Your task to perform on an android device: Search the tv wall mount with ranz brands
Image 0: 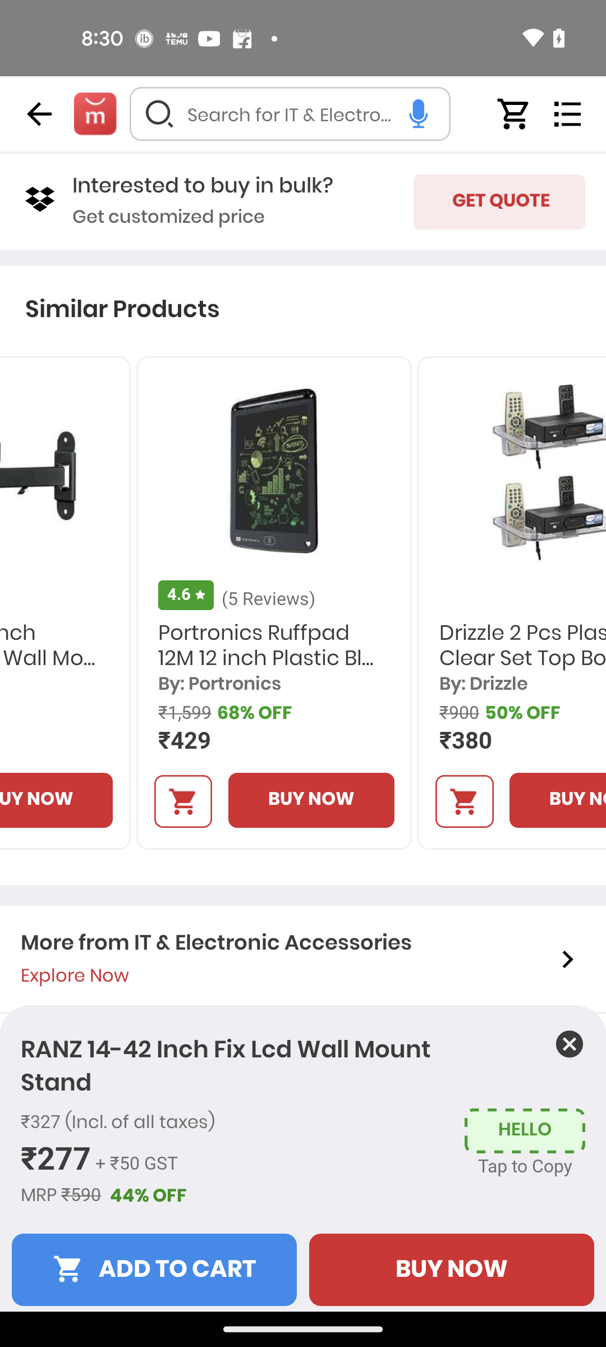
Tap on the back arrow at the top left corner of the screen
Step 0: click (39, 114)
Image 1: 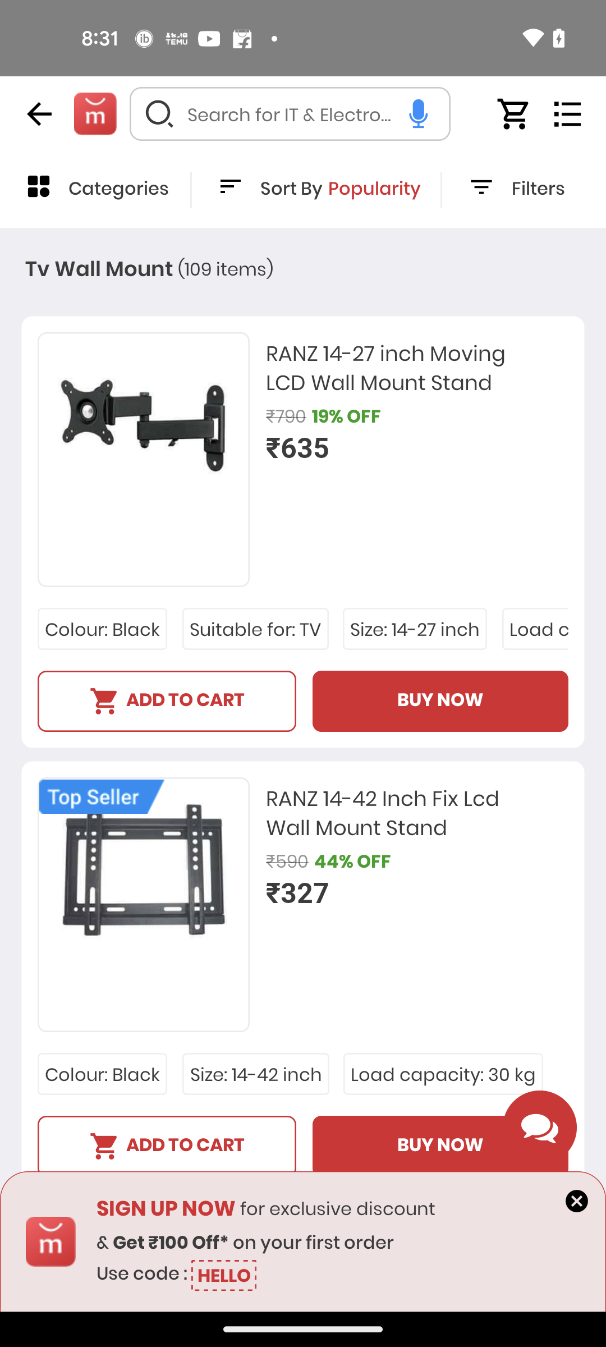
Tap on the filters option
Step 1: click (538, 190)
Image 2: 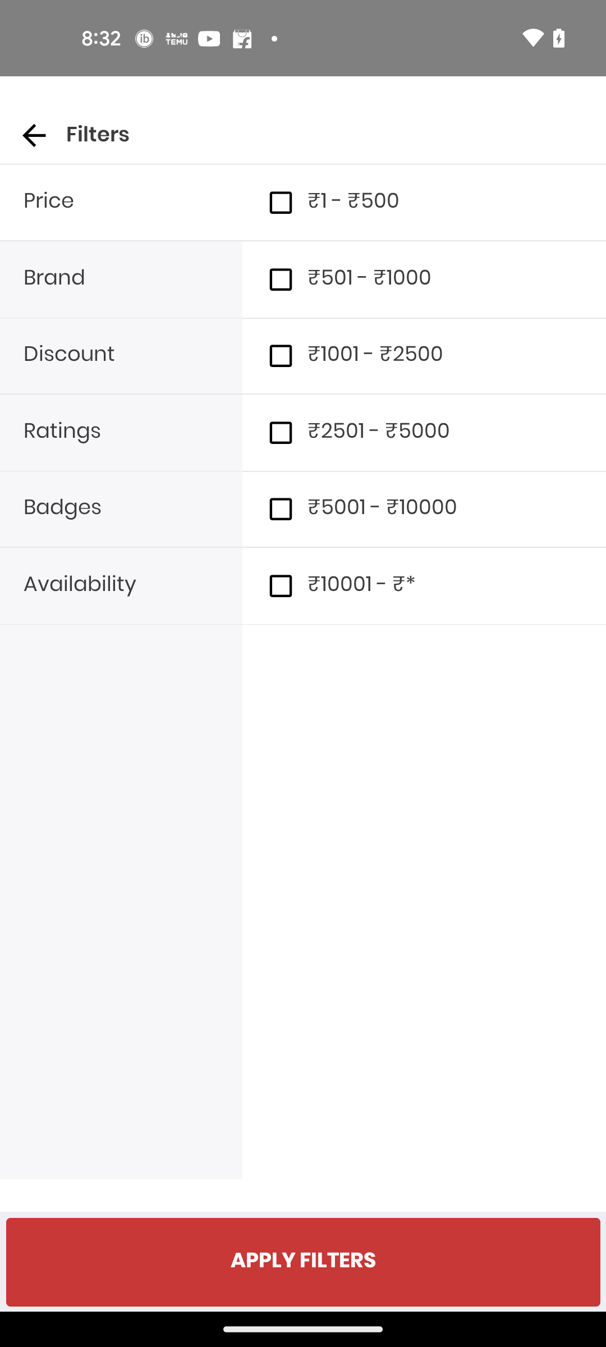
Click on the brand option
Step 2: click (121, 279)
Image 3: 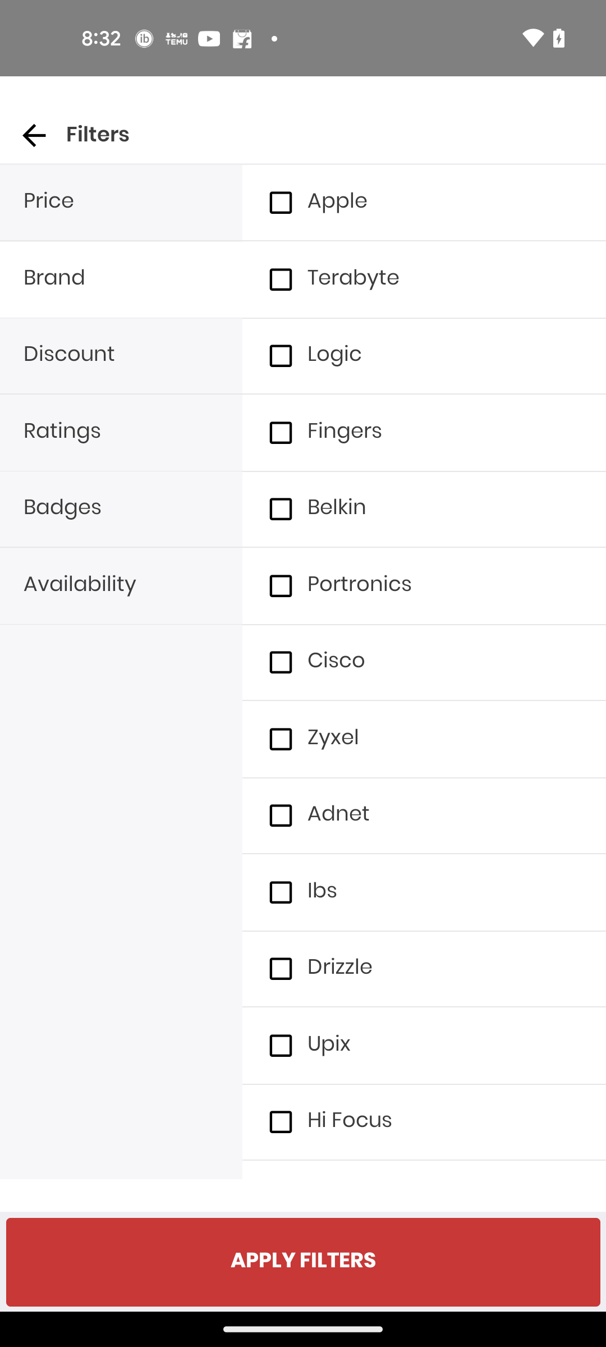
Swipe up to view the ranz brand
Step 3: scroll down
Image 4: 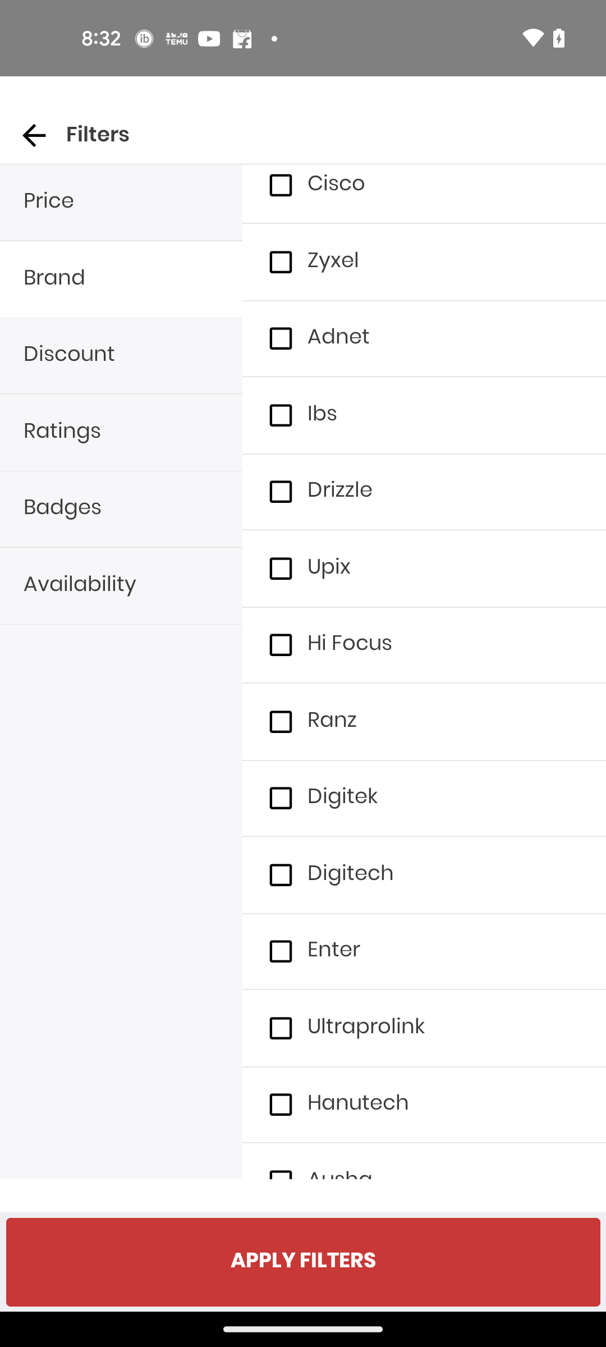
Select the ranz brand
Step 4: click (332, 721)
Image 5: 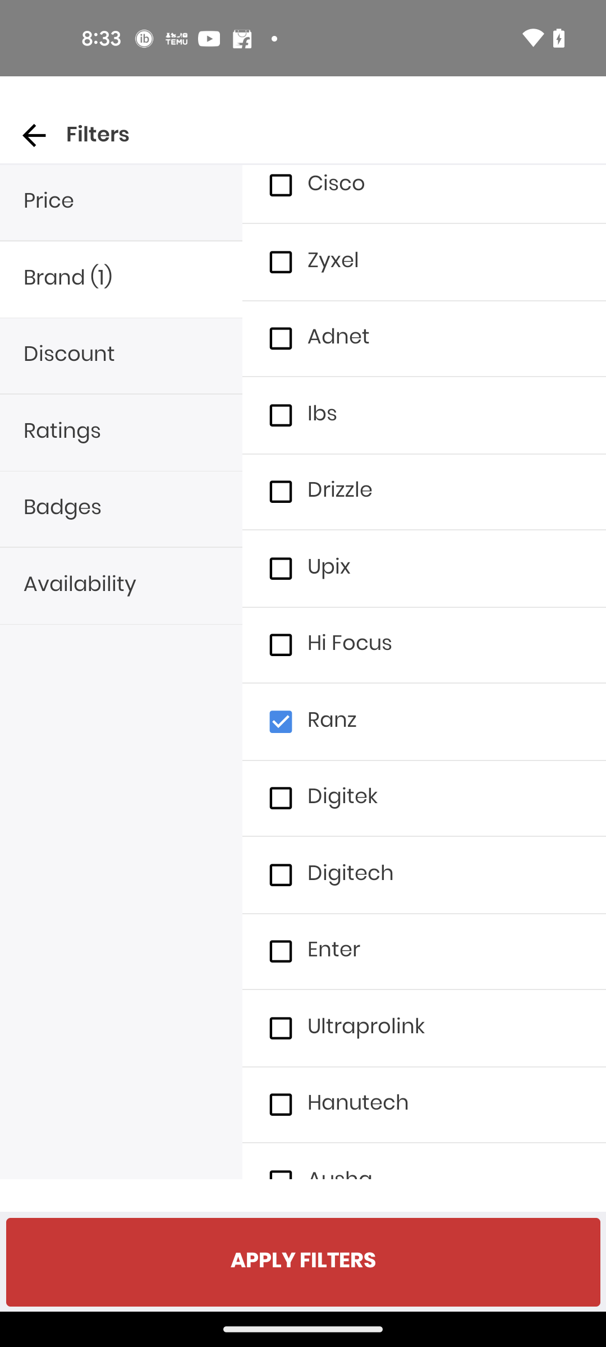
Tap on the apply filters button 
Step 5: click (303, 1262)